Your task to perform on an android device: Choose the Main Dish category and search for "Air fryer chicken thighs."
Image 0: 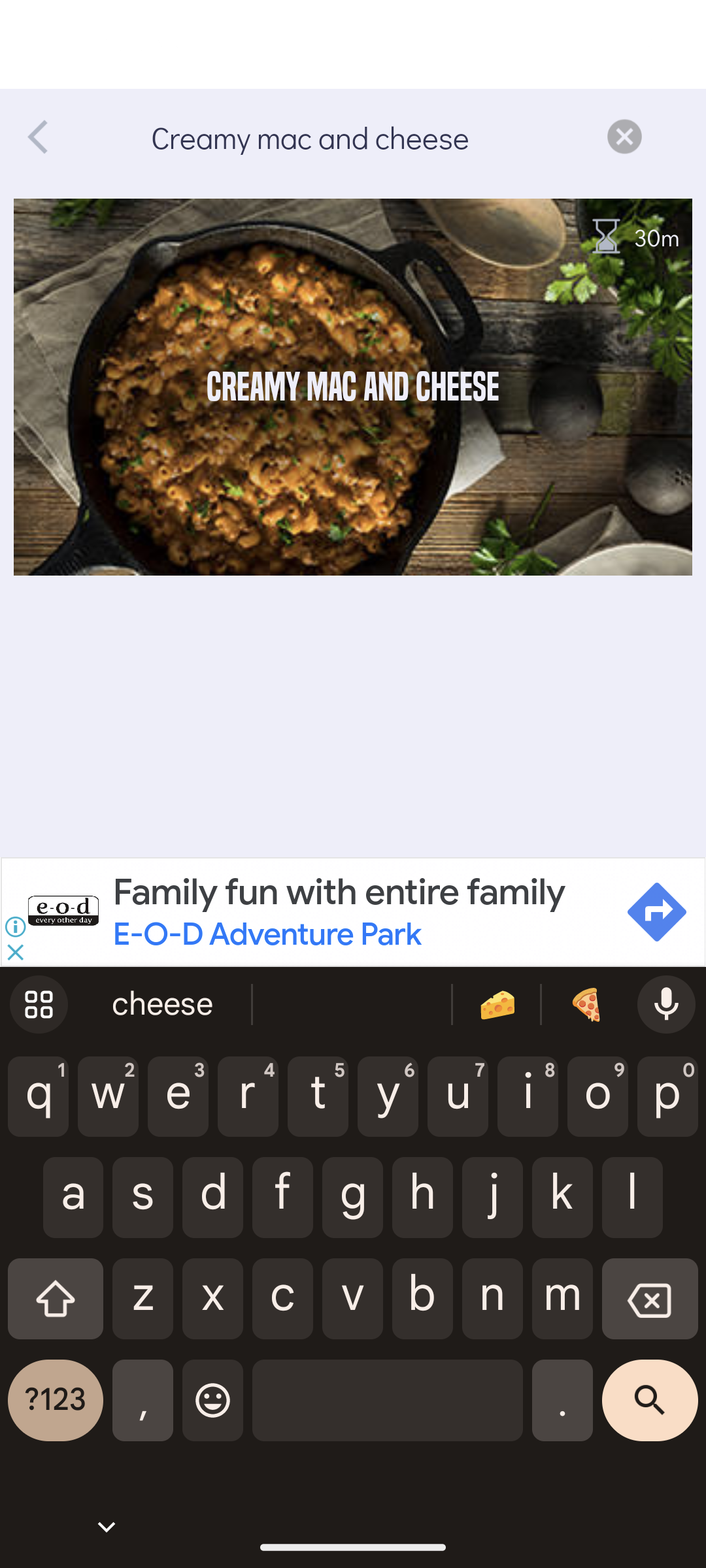
Go back to the previous page
Step 0: press back button
Image 1: 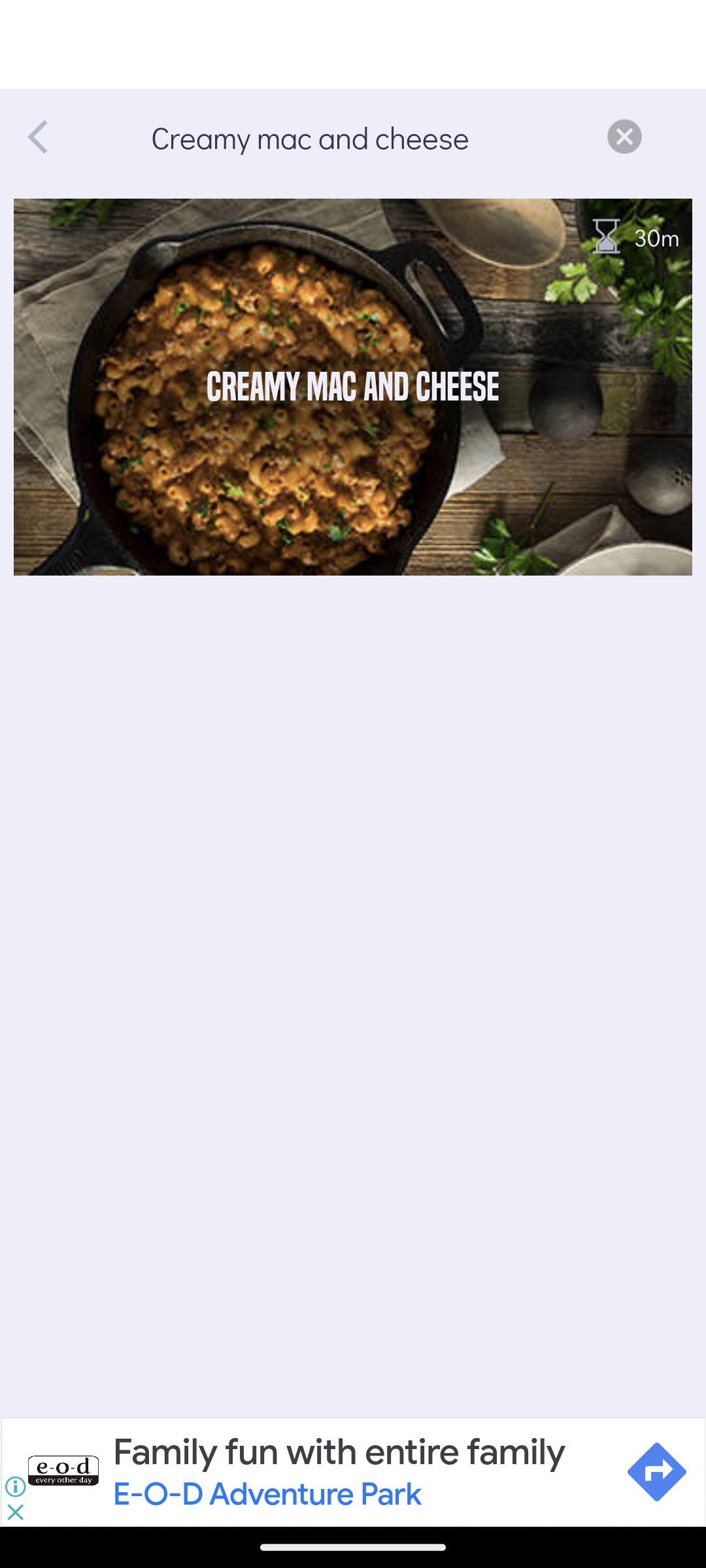
Go back to the previous page
Step 1: press back button
Image 2: 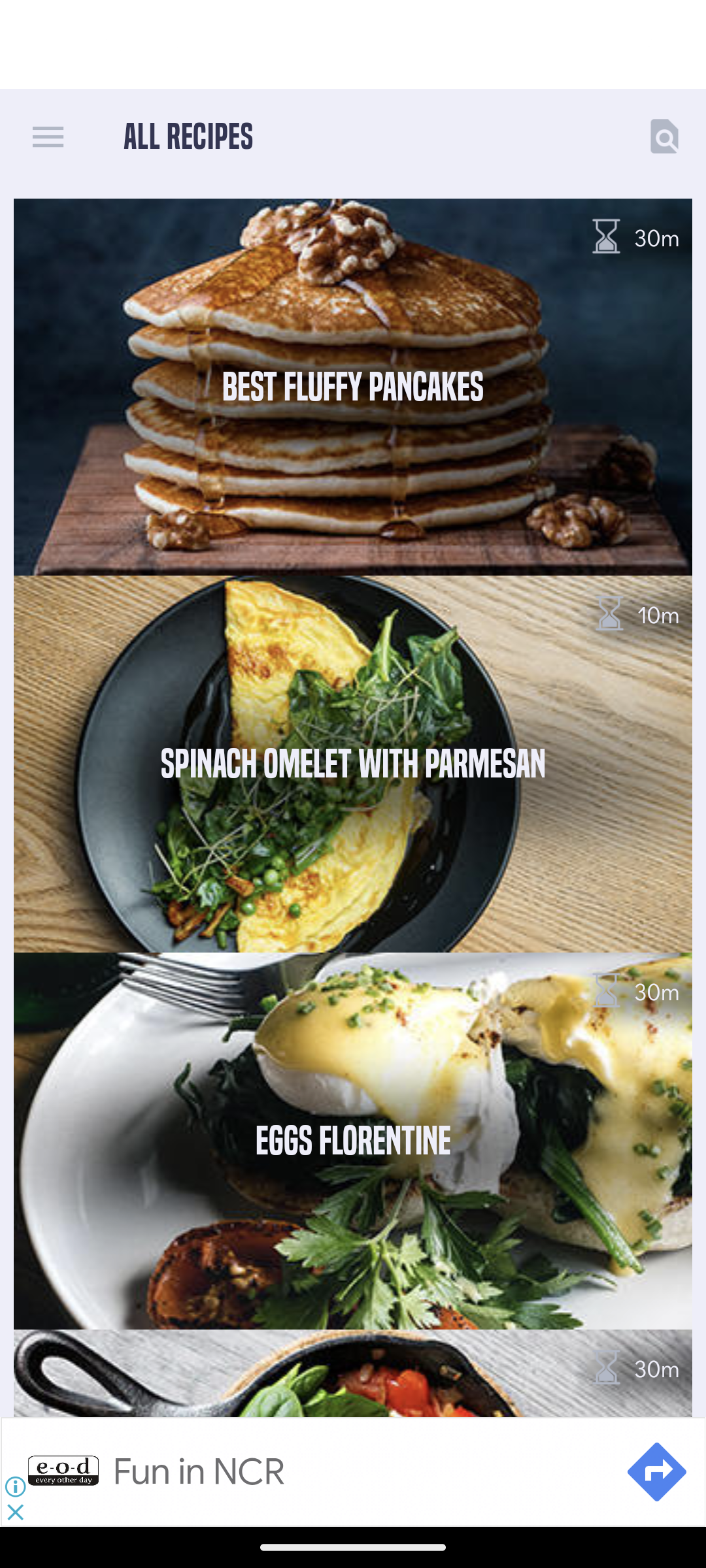
Go back to the previous page
Step 2: press back button
Image 4: 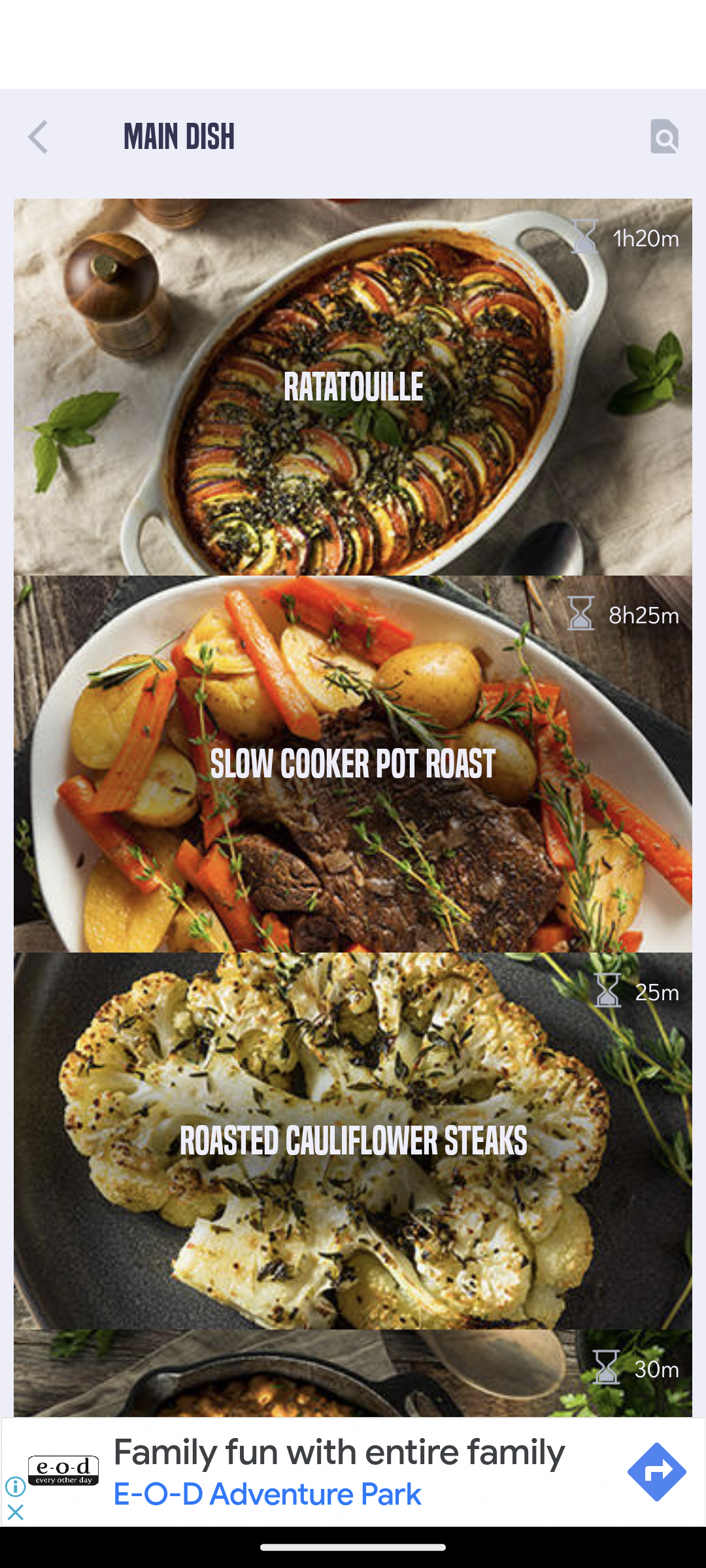
Swipe up to view Air fryer chicken thighs
Step 4: scroll down
Image 5: 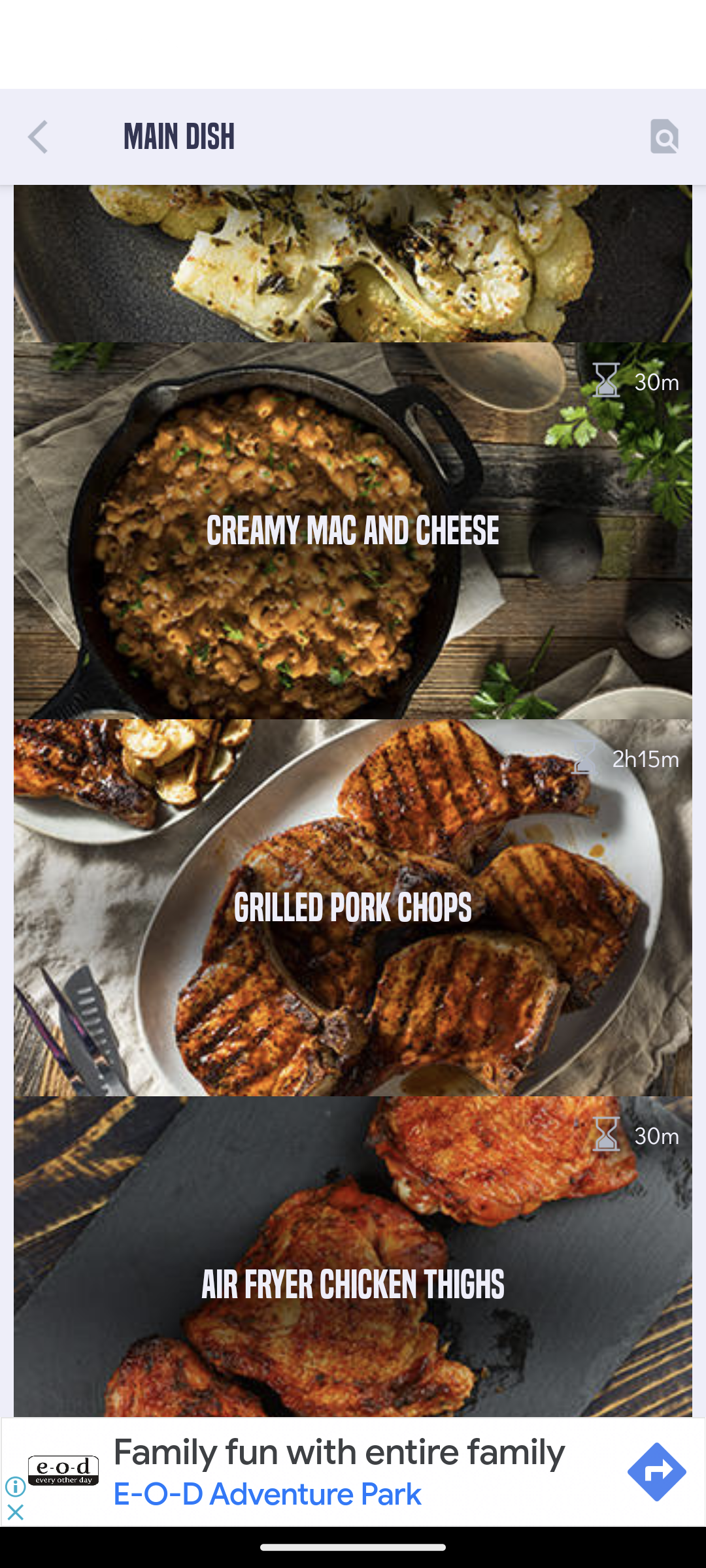
Tap on the Air fryer chicken thighs
Step 5: click (352, 1284)